Your task to perform on an android device: Open Decathlon app and shop for PERFLY brand 
Image 0: 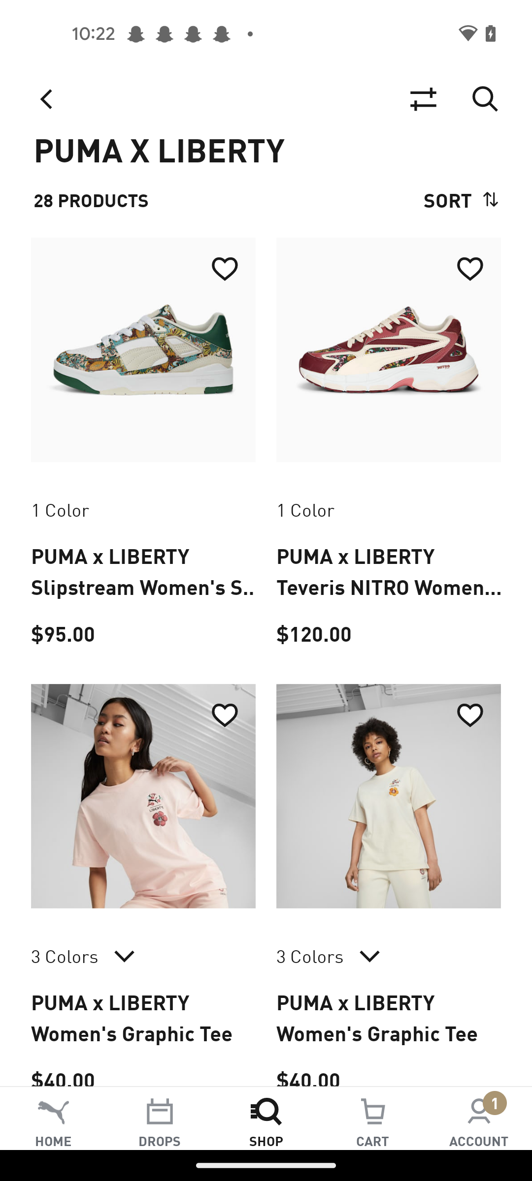
open  Decathlon app
Step 0: open app "Decathlon"
Image 1: 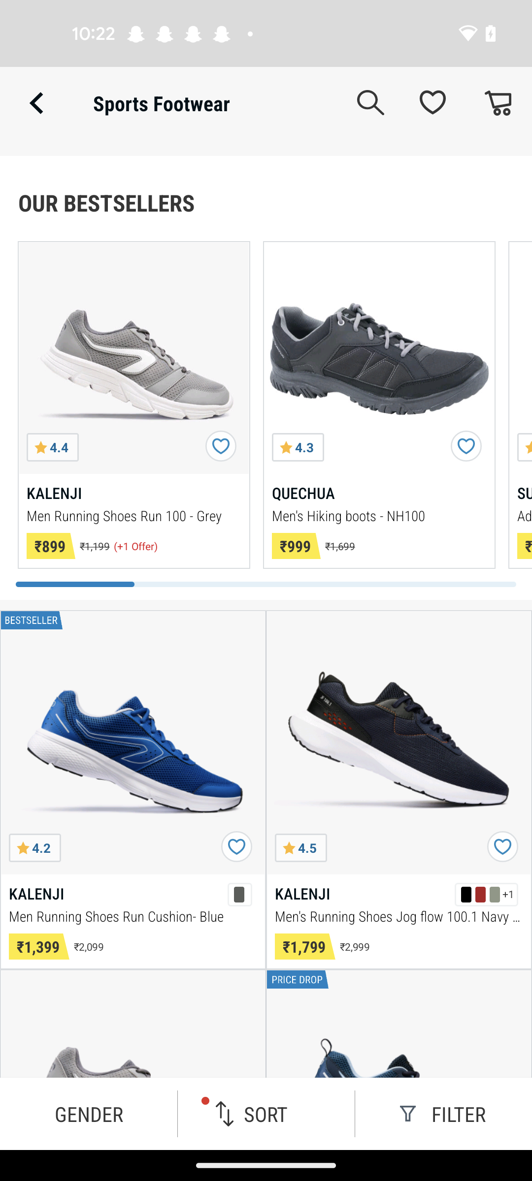
Click on the Filter tab
Step 1: click (443, 1114)
Image 2: 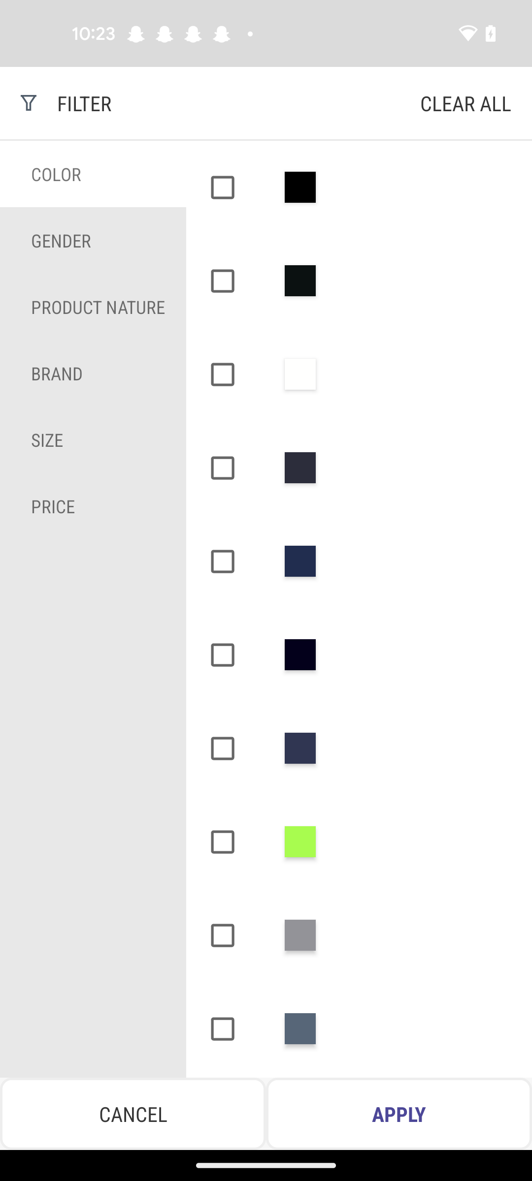
Click on the BRAND option 
Step 2: click (93, 373)
Image 3: 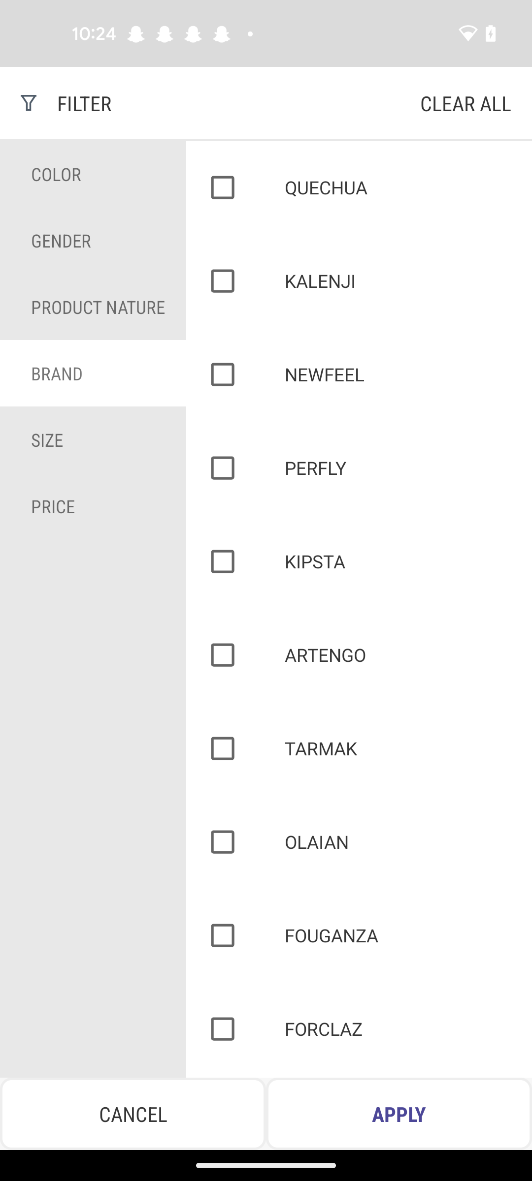
Select the PERFLY brand
Step 3: click (233, 468)
Image 4: 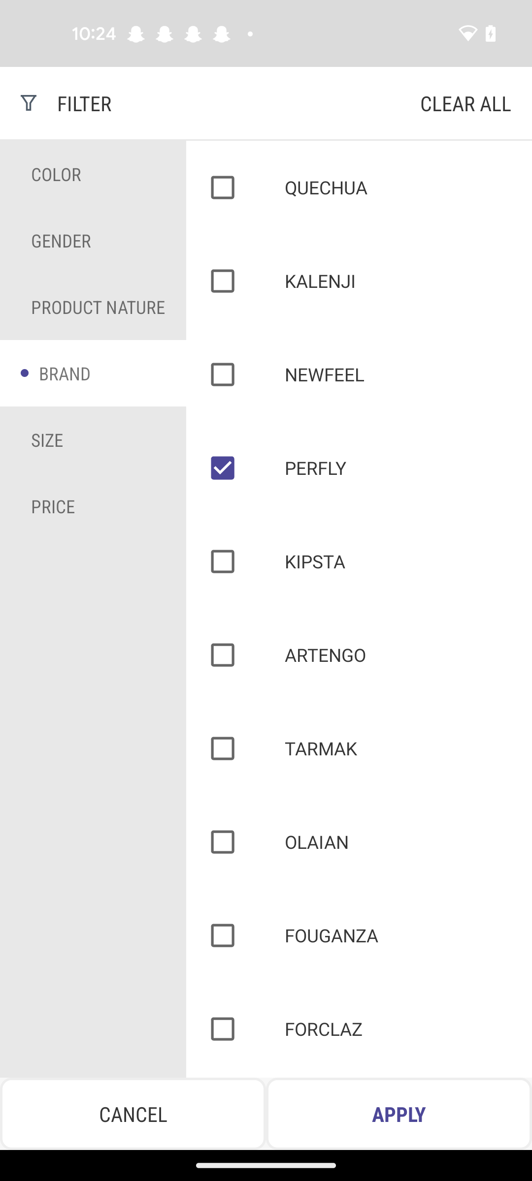
Click on the APPLY button 
Step 4: click (399, 1114)